Your task to perform on an android device: I've finished my reading for the day and can pick up where I left off on the Google Play Books app the following day, so I want to put a bookmark to the current page.
Image 0: 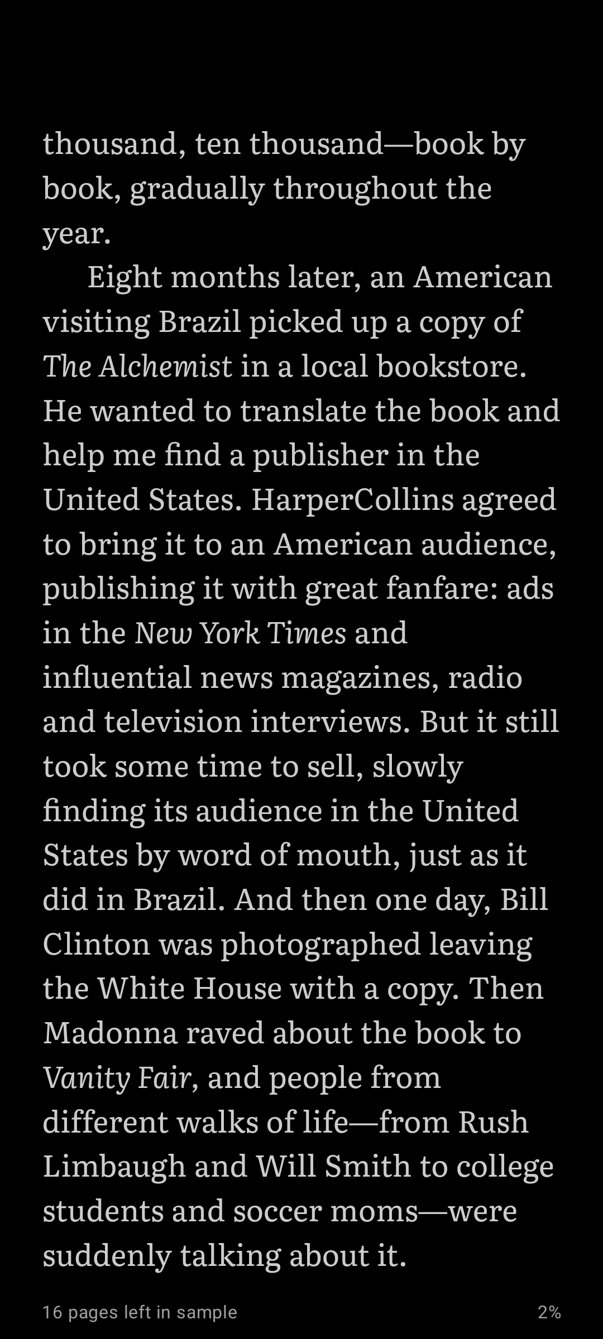
Click on the screen 
Step 0: click (301, 652)
Image 1: 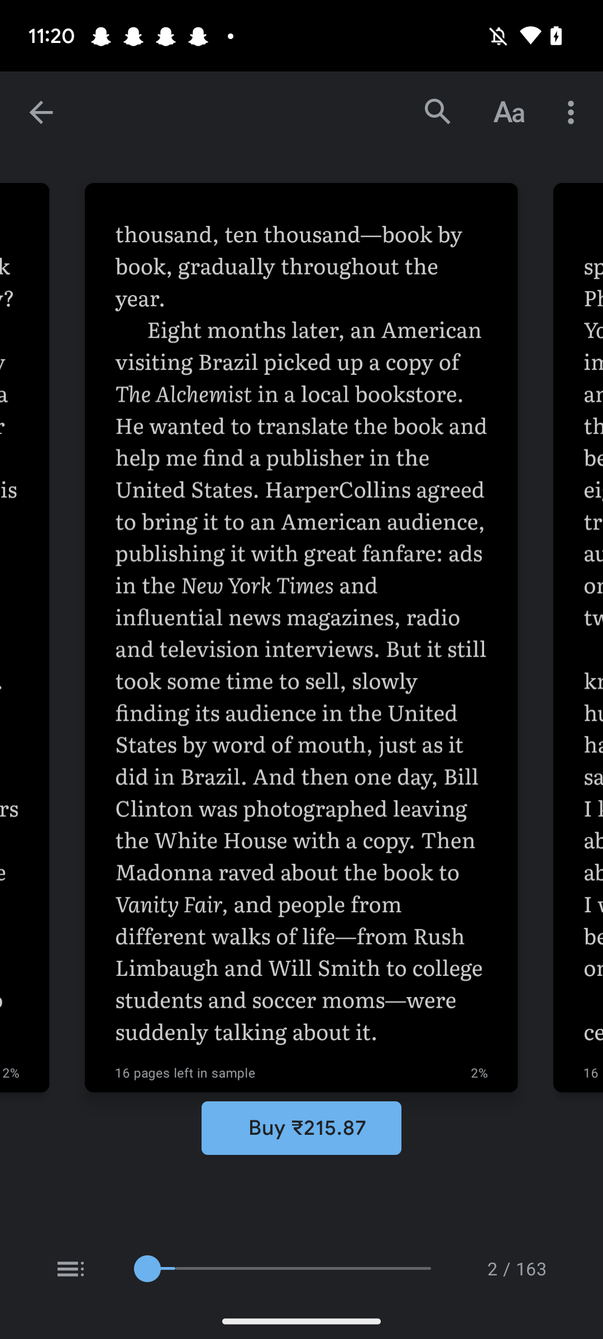
Click on the three dot icon at the top right corner of the screen
Step 1: click (573, 112)
Image 2: 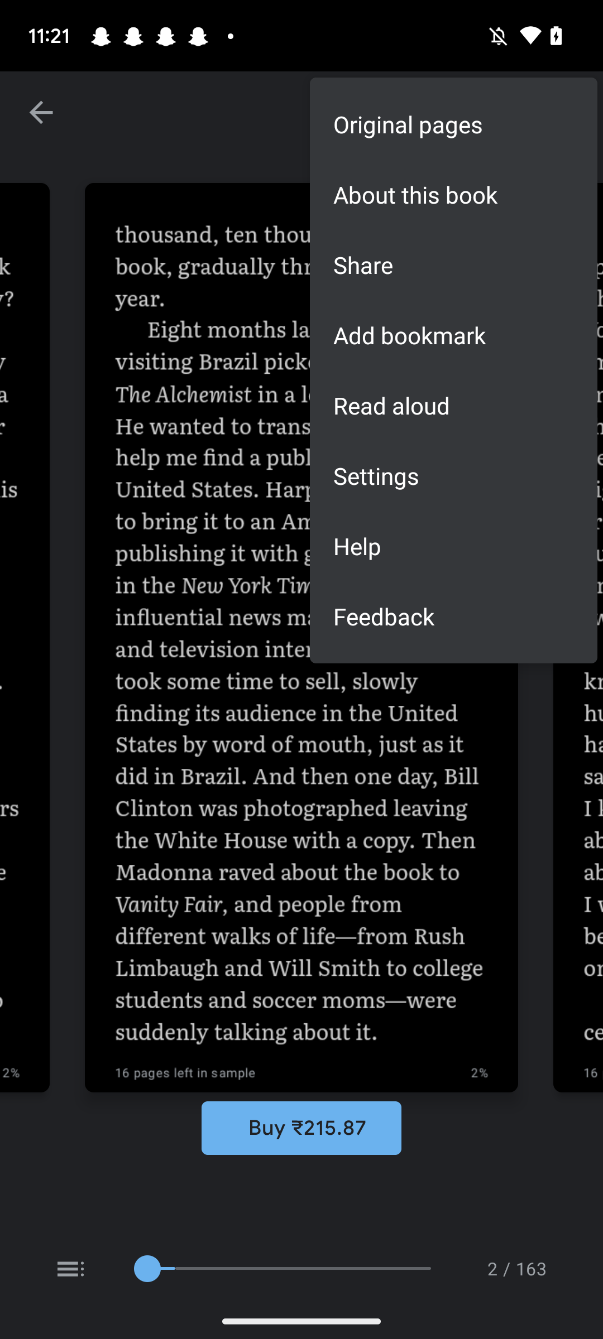
Click on Add bookmark
Step 2: click (453, 335)